Your task to perform on an android device: Compare the exchange rates of CAD to GBP  from 6M to 1Y in the Currency app 
Image 0: 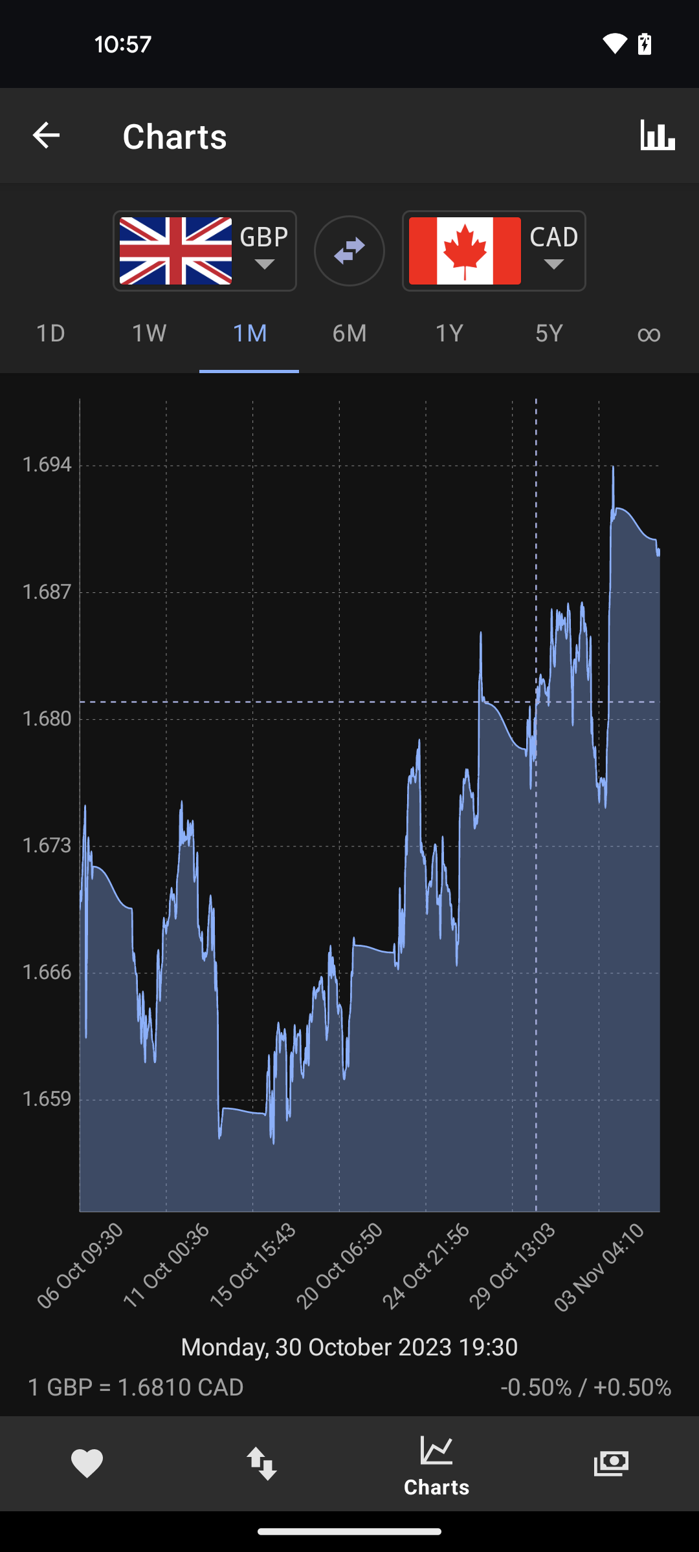
Click on the 6M in the horizontal line
Step 0: click (348, 332)
Image 1: 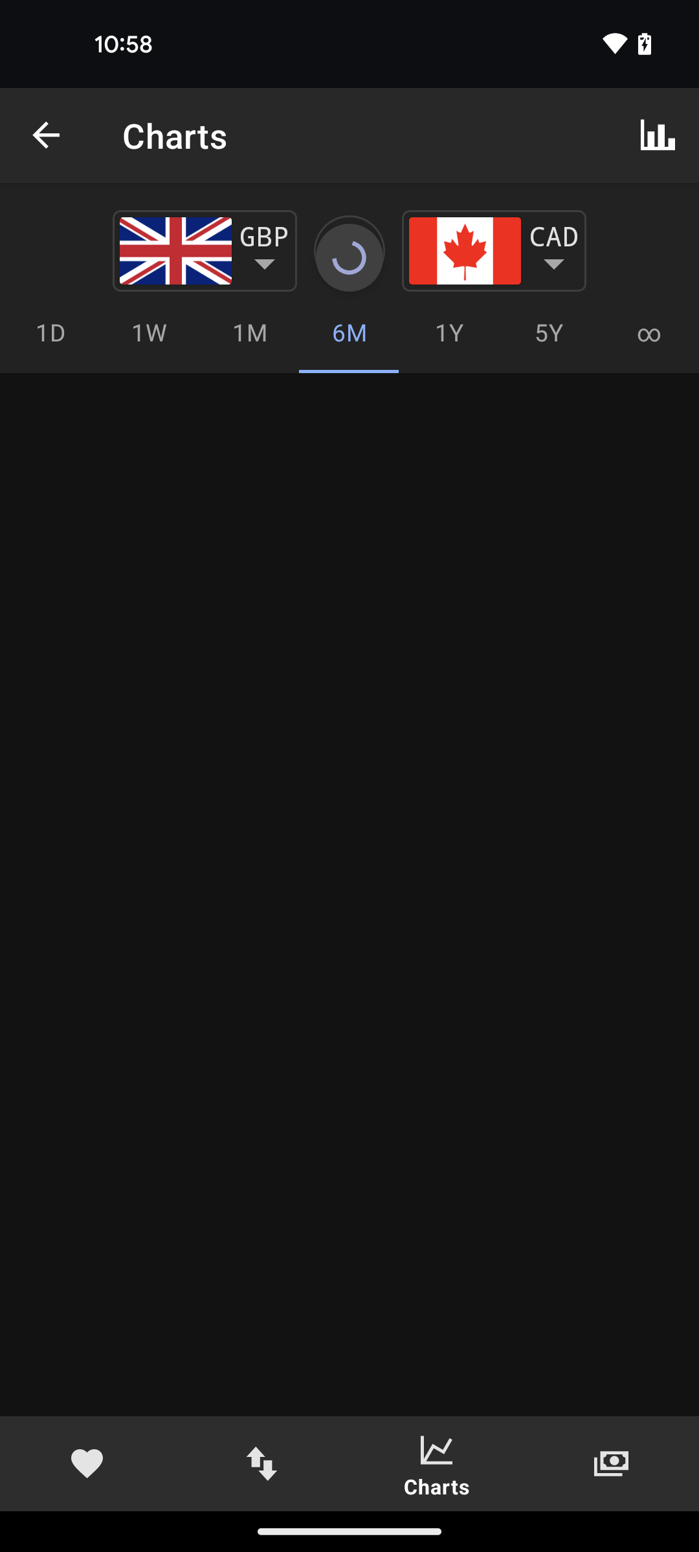
Click on the 1Y in the horizontal line
Step 1: wait
Image 2: 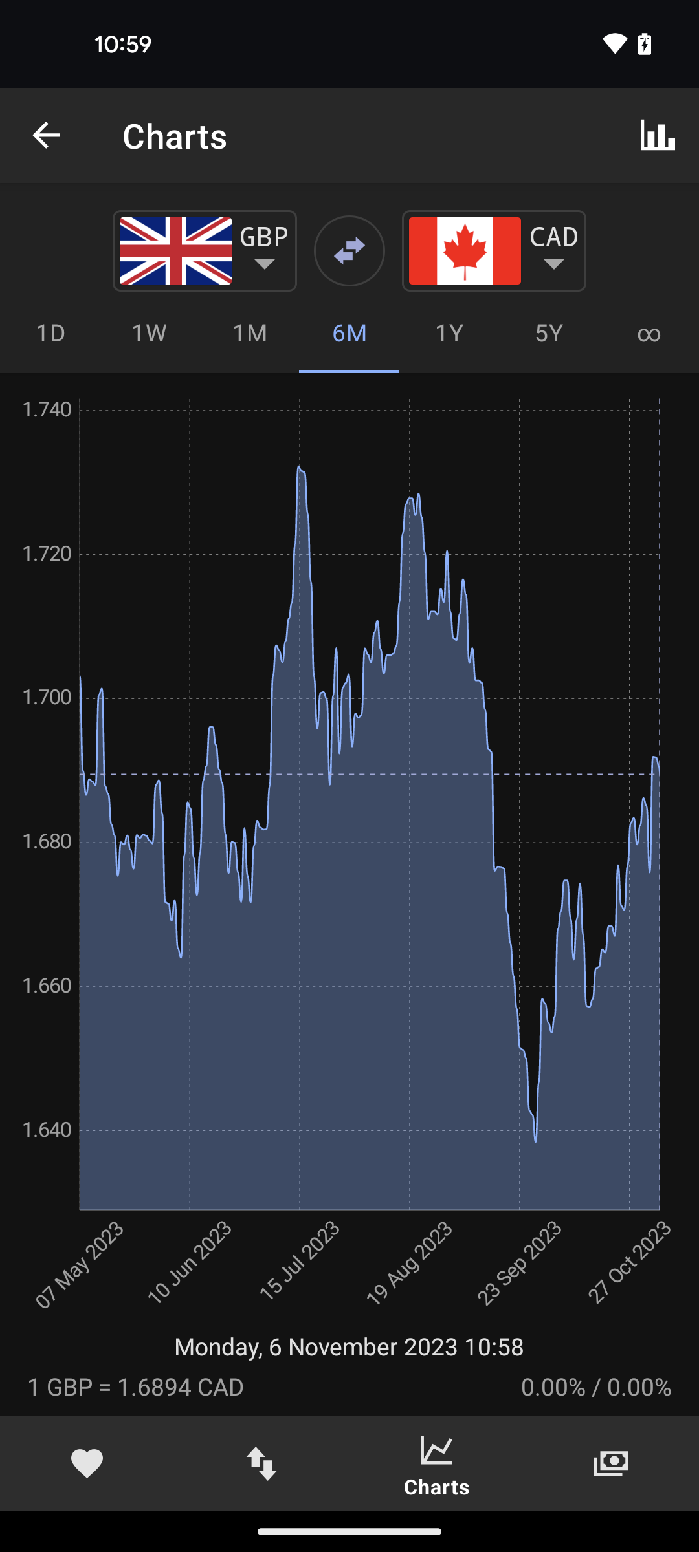
Click on the 1Y in the horizontal line
Step 2: click (449, 332)